Your task to perform on an android device: Repeat the reminder, Big Chill Cafe, for every month and save it.
Image 0: 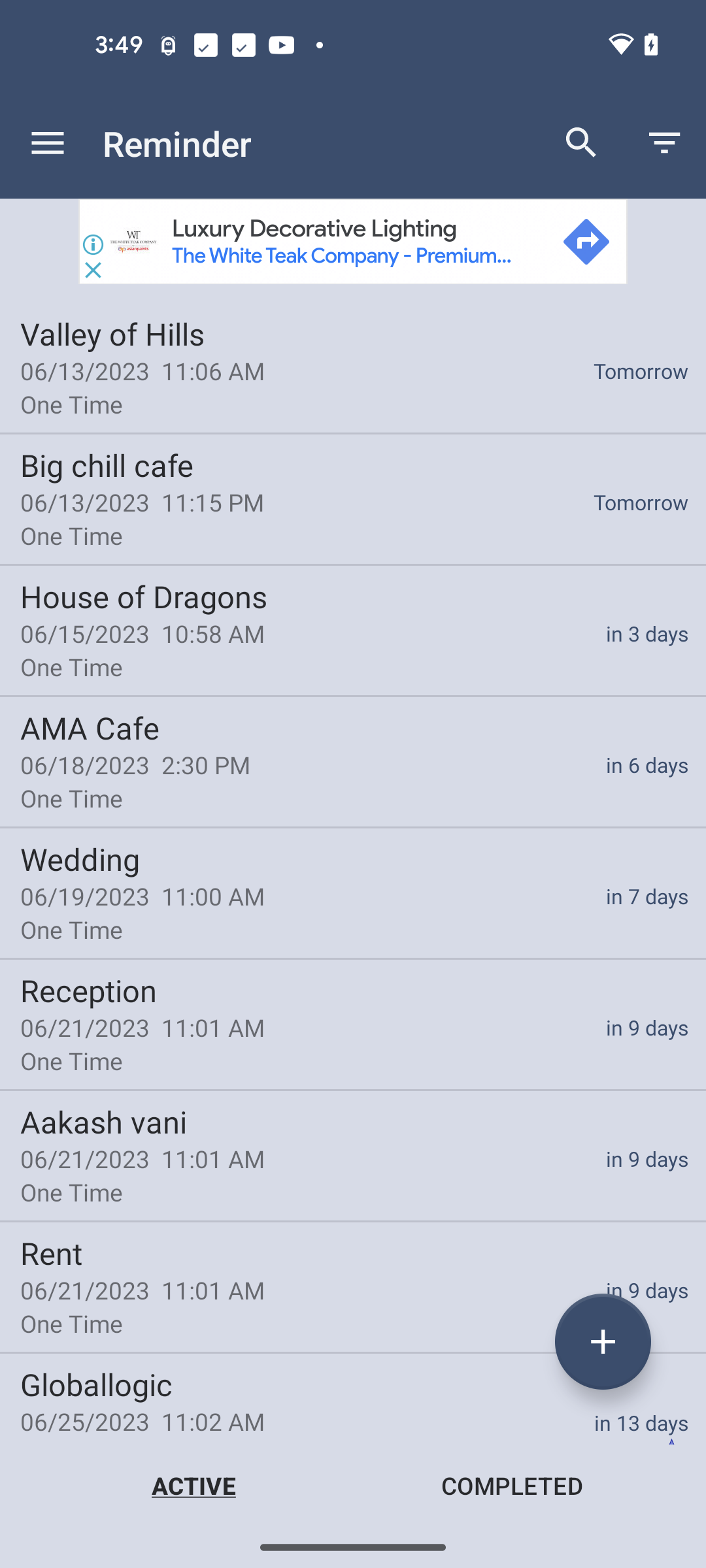
Click on the reminder Big Chill cafe
Step 0: click (353, 497)
Image 1: 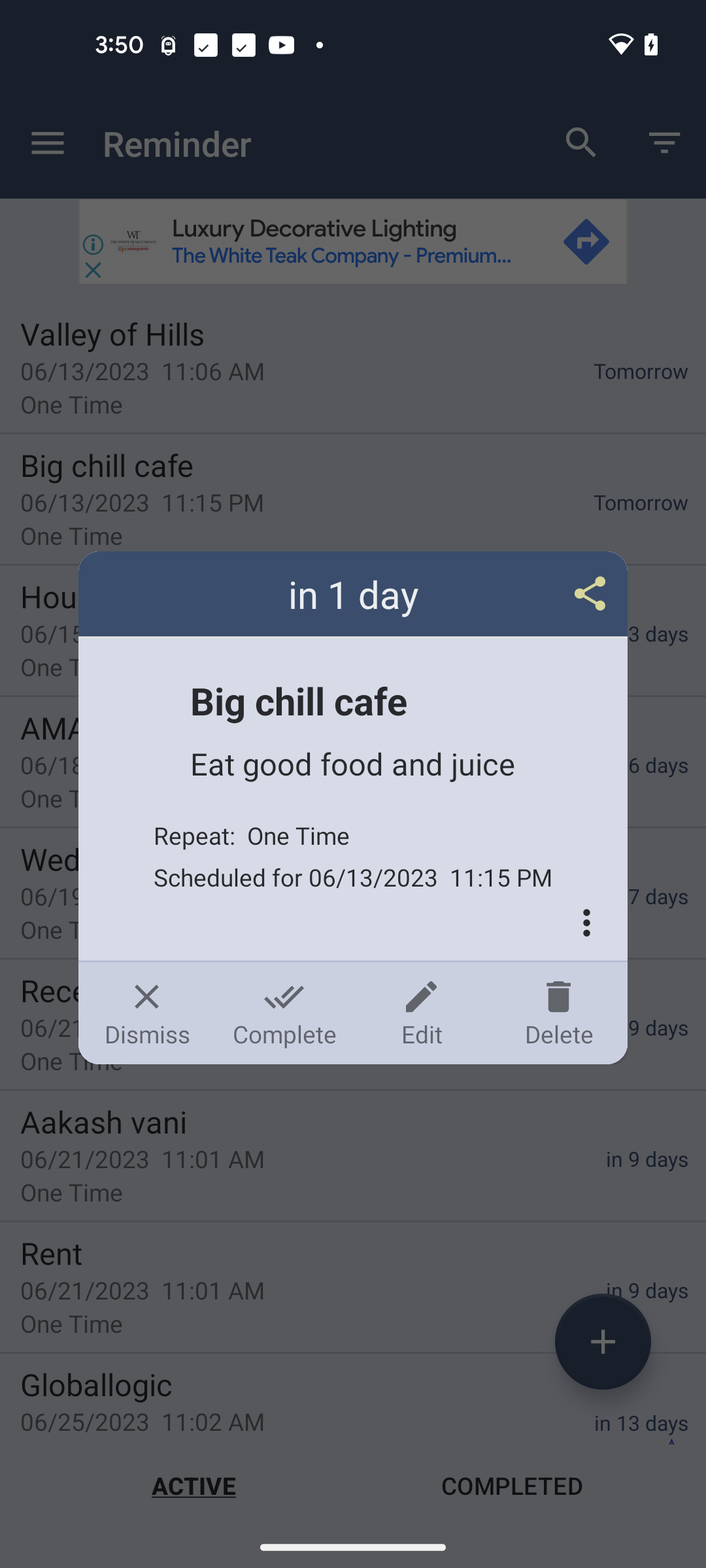
Click on the Edit icon
Step 1: click (421, 1013)
Image 2: 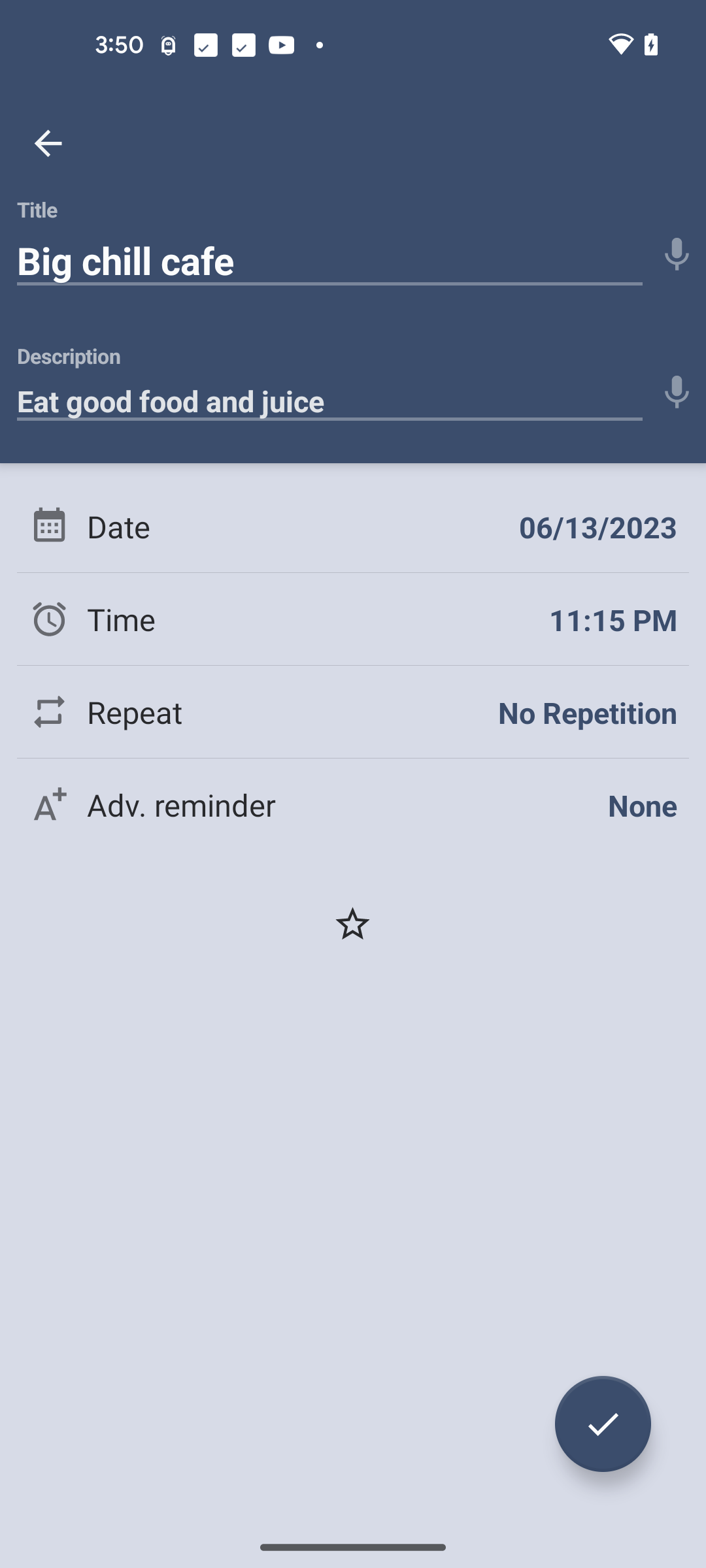
Click on the Repeat option 
Step 2: click (263, 711)
Image 3: 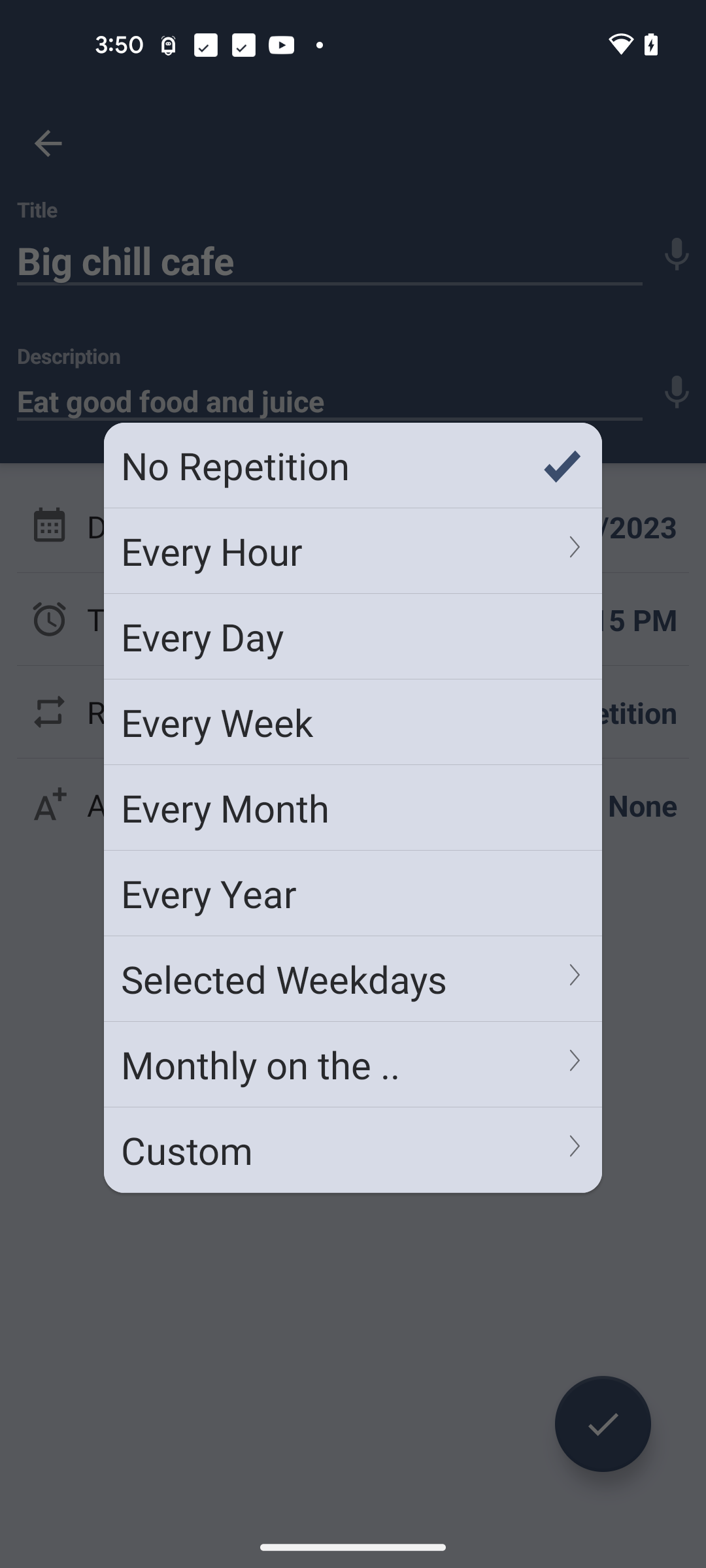
Choose Every Month option
Step 3: click (353, 808)
Image 4: 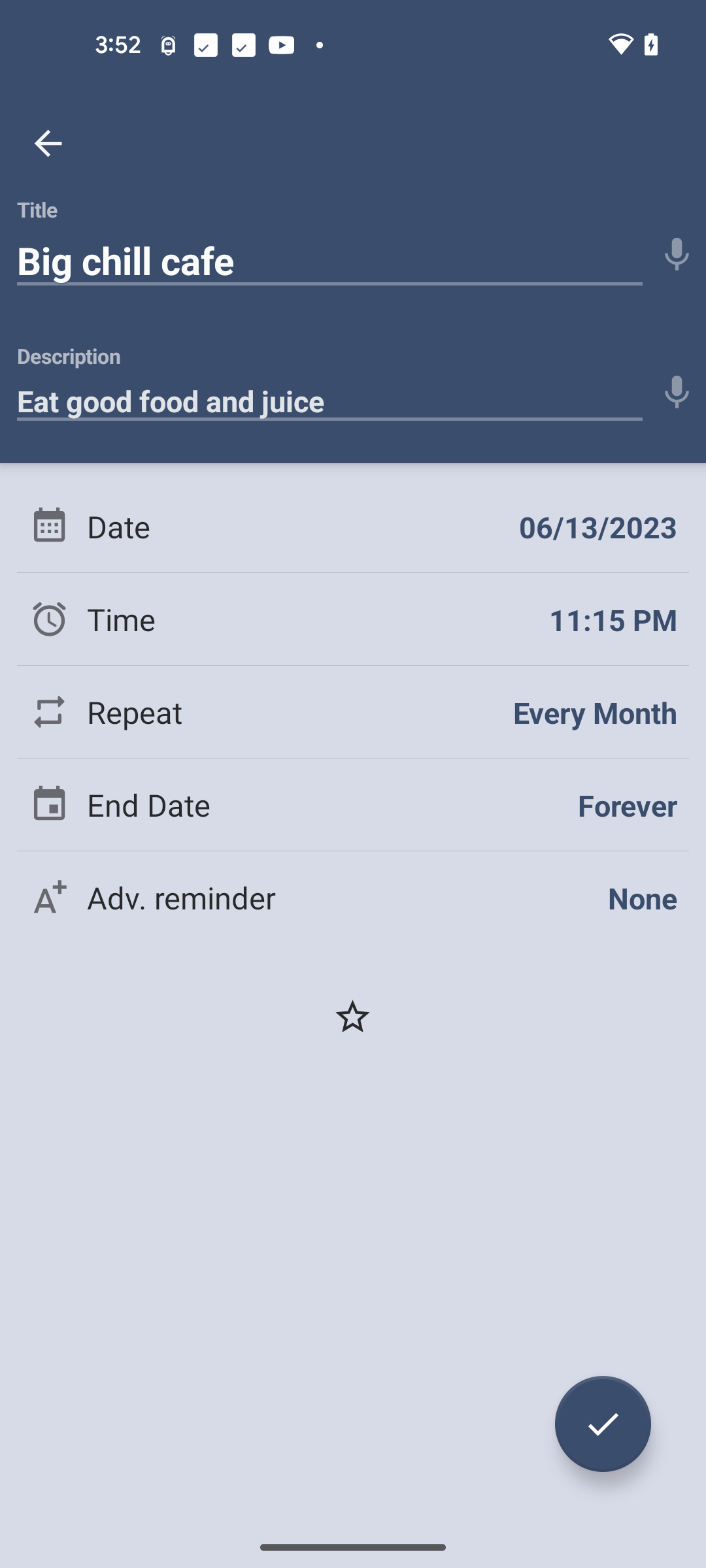
Click on the Tick button at the bottom right corner of the screen
Step 4: click (603, 1424)